Your task to perform on an android device: I'd like to enable daily reminders for studying lessons so that I don't miss any.
Image 1: 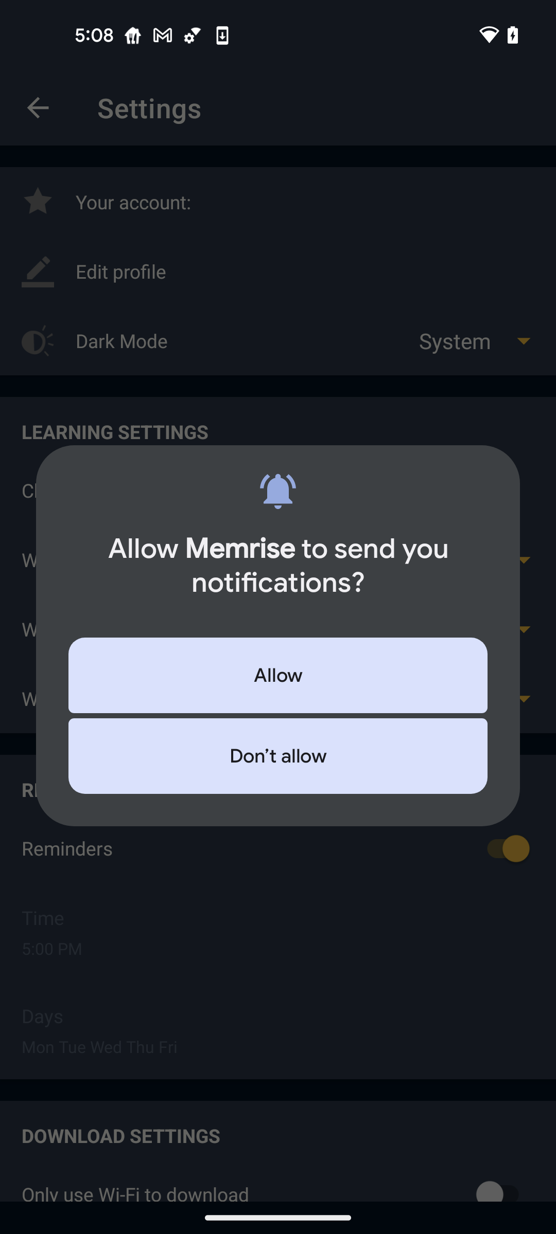
click on the Allow option
Step 1: click (278, 675)